Your task to perform on an android device: I want to see the brief details of this Yerma book by Federico Garcia Lorca. Show me the what condition of this book and product Details.
Image 0: 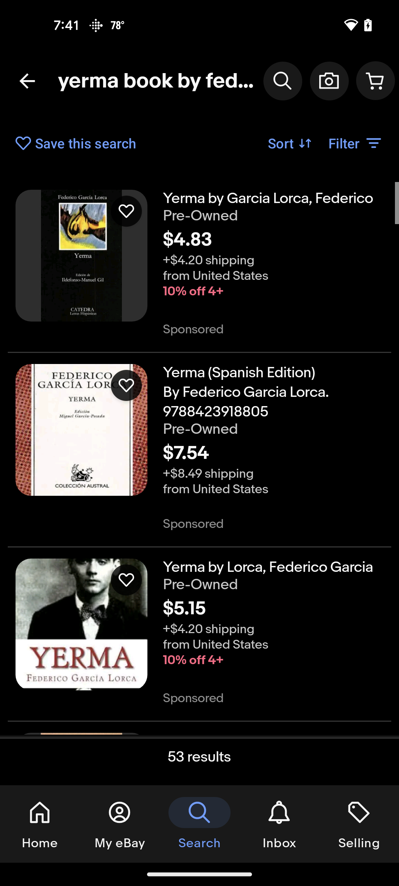
Click on the first search result
Step 0: click (268, 198)
Image 1: 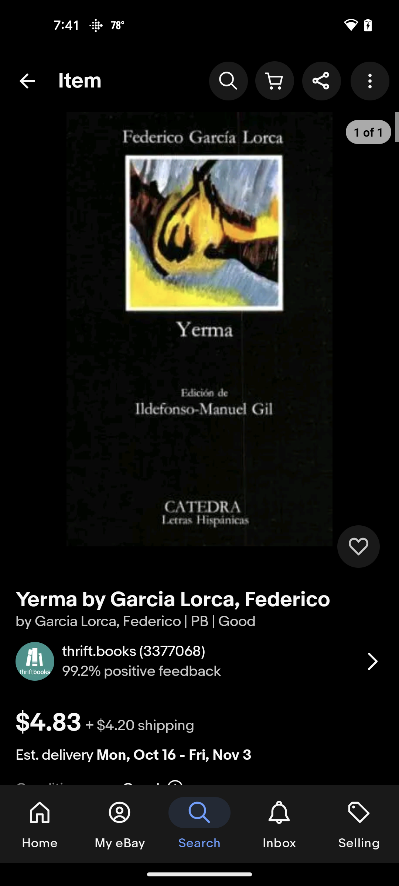
Scroll down to view more
Step 1: scroll down
Image 2: 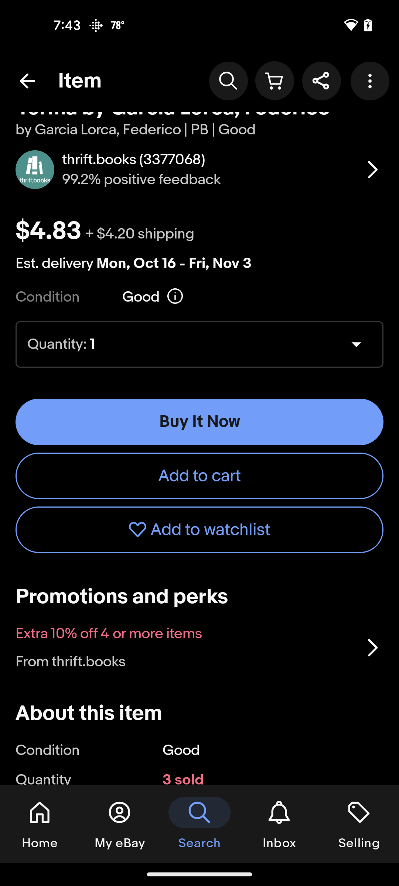
Scroll down to view more
Step 2: scroll down
Image 3: 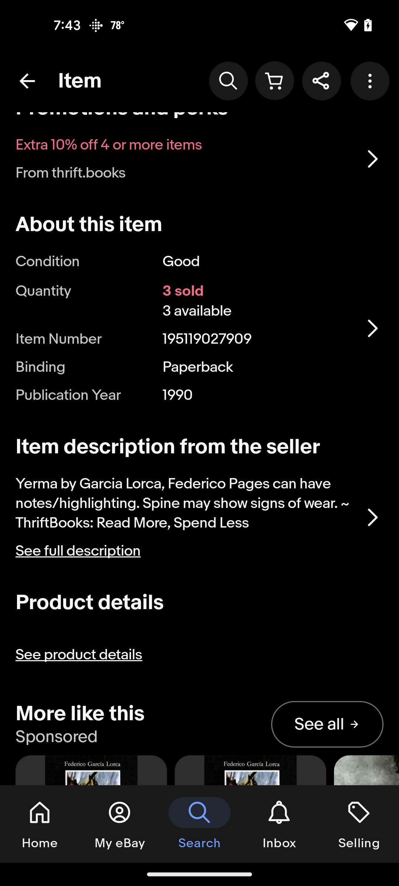
Click on the See product details to view the full details of this book
Step 3: click (199, 654)
Image 4: 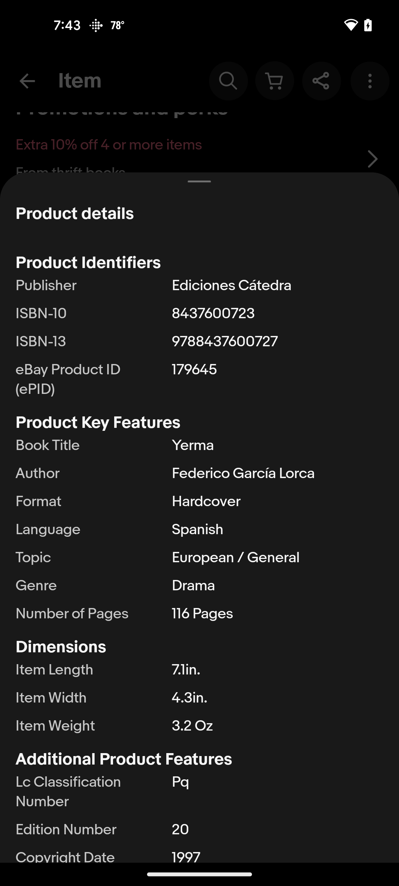
Scroll down to view more
Step 4: scroll down